Your task to perform on an android device: Forward the Cerebra Research Official weekend party email to dbwscratch.test.id7@gmail.com
Image 1: 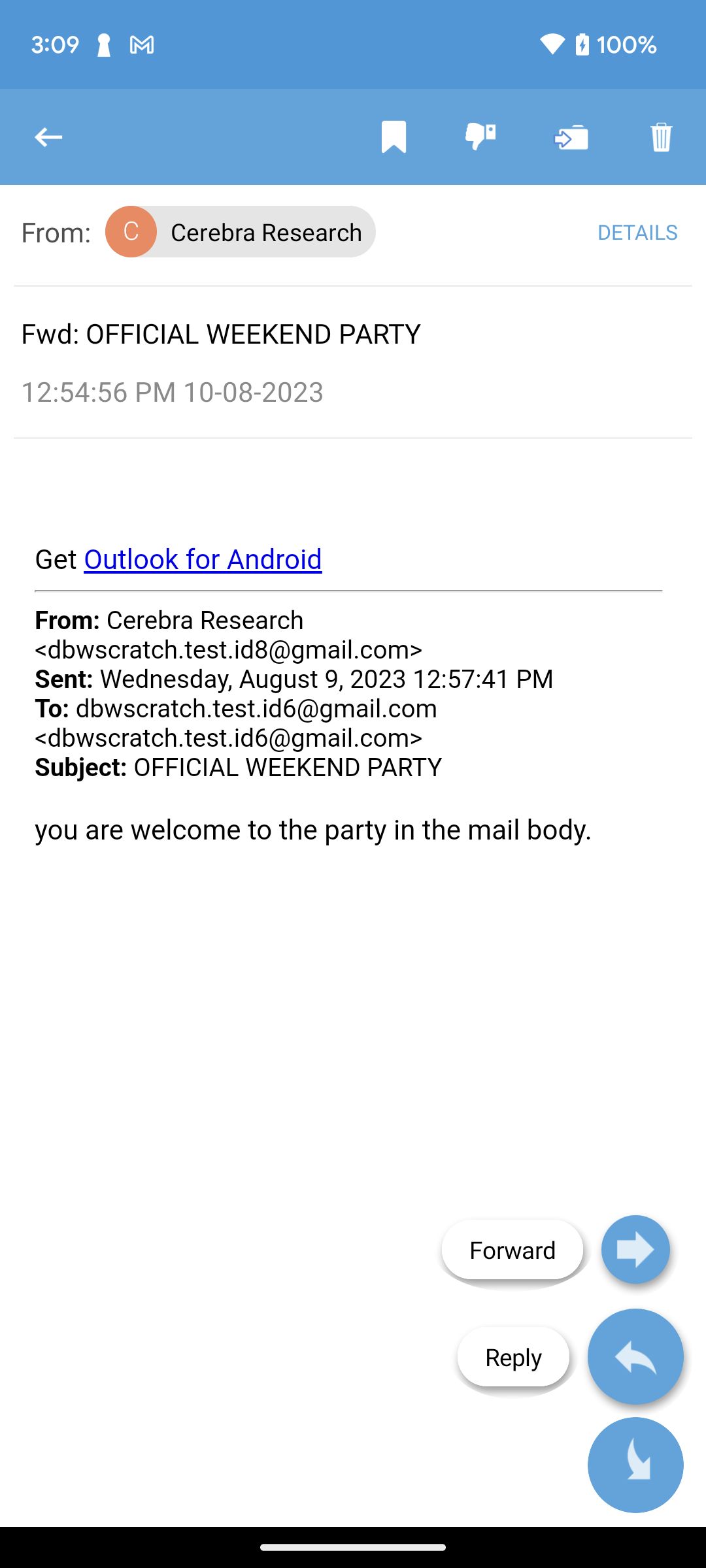
Click on the forward option to forward this email
Step 1: click (512, 1249)
Image 2: 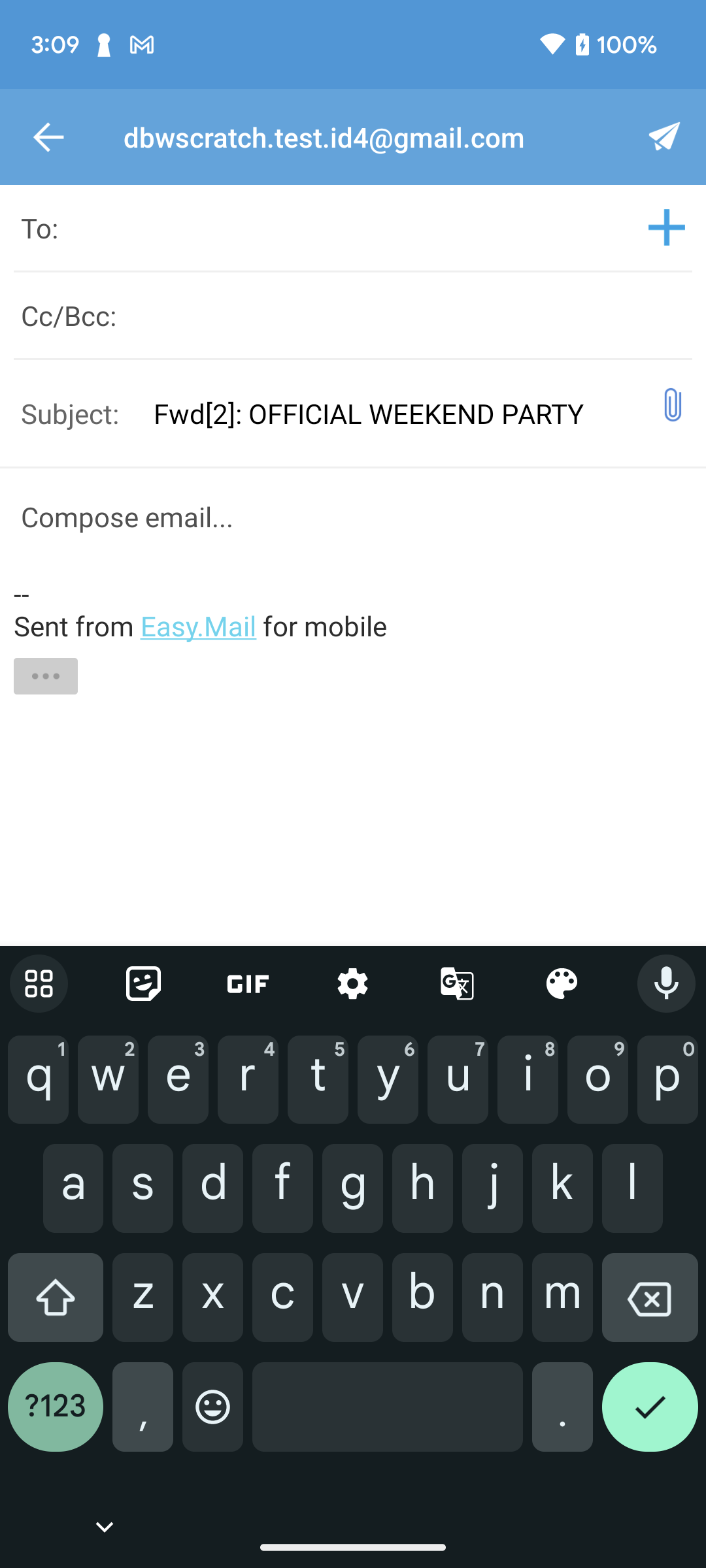
Type dbwscratch.test.id7@gmail.com in the recipient section
Step 2: type "dbwscratch.test.id7@gmail.com"
Image 3: 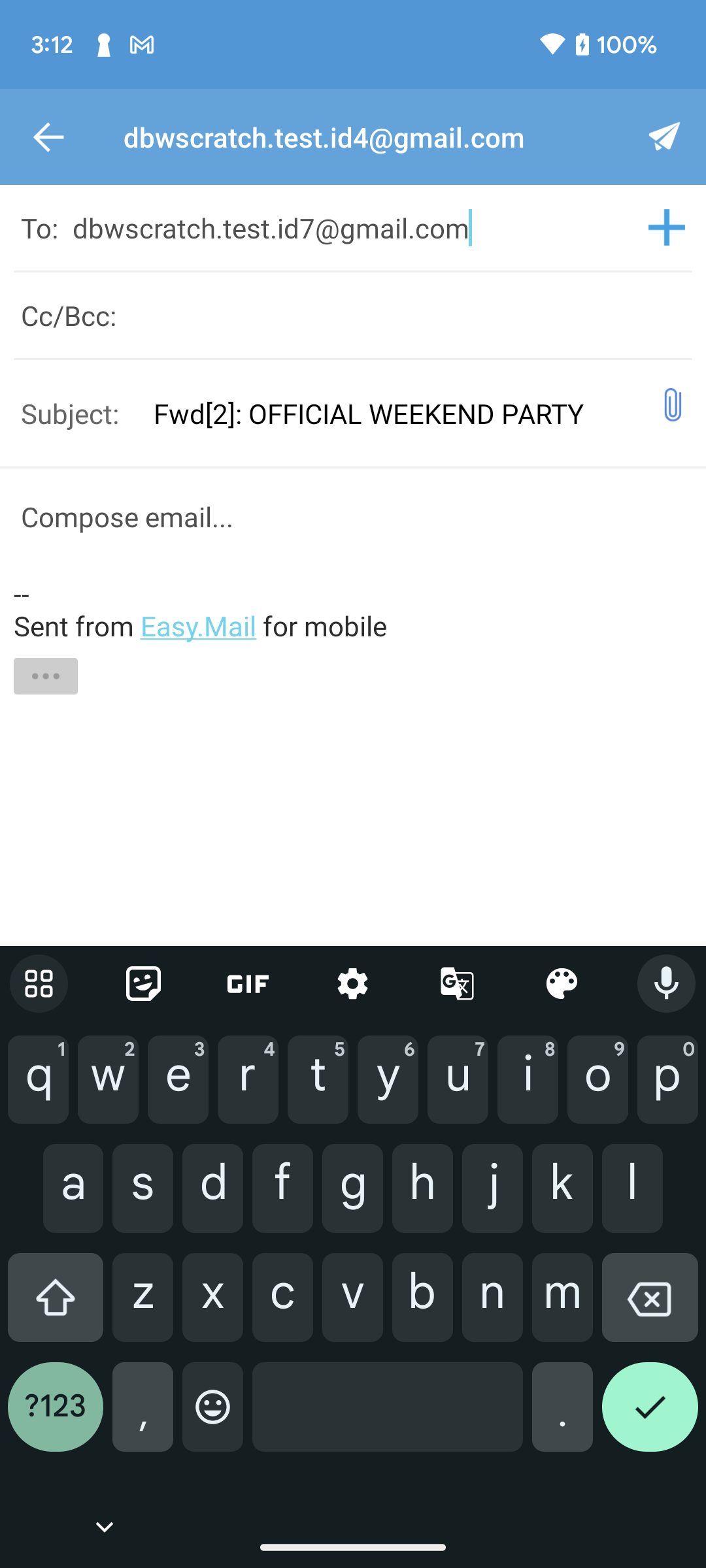
Click on the send button at the top right corner of the screen to forward this email
Step 3: click (664, 137)